Your task to perform on an android device: "Compose an email to Giorgio Rossi with the text ""I'm cordially inviting you to an event called Contemporary Dance Performance at the Teatro Carignano  and I'm requesting you to join the event"" and the subject ""Dance Event"" to giorgio.rossi196503@gmail.com through the Gmail app."
Image 0: 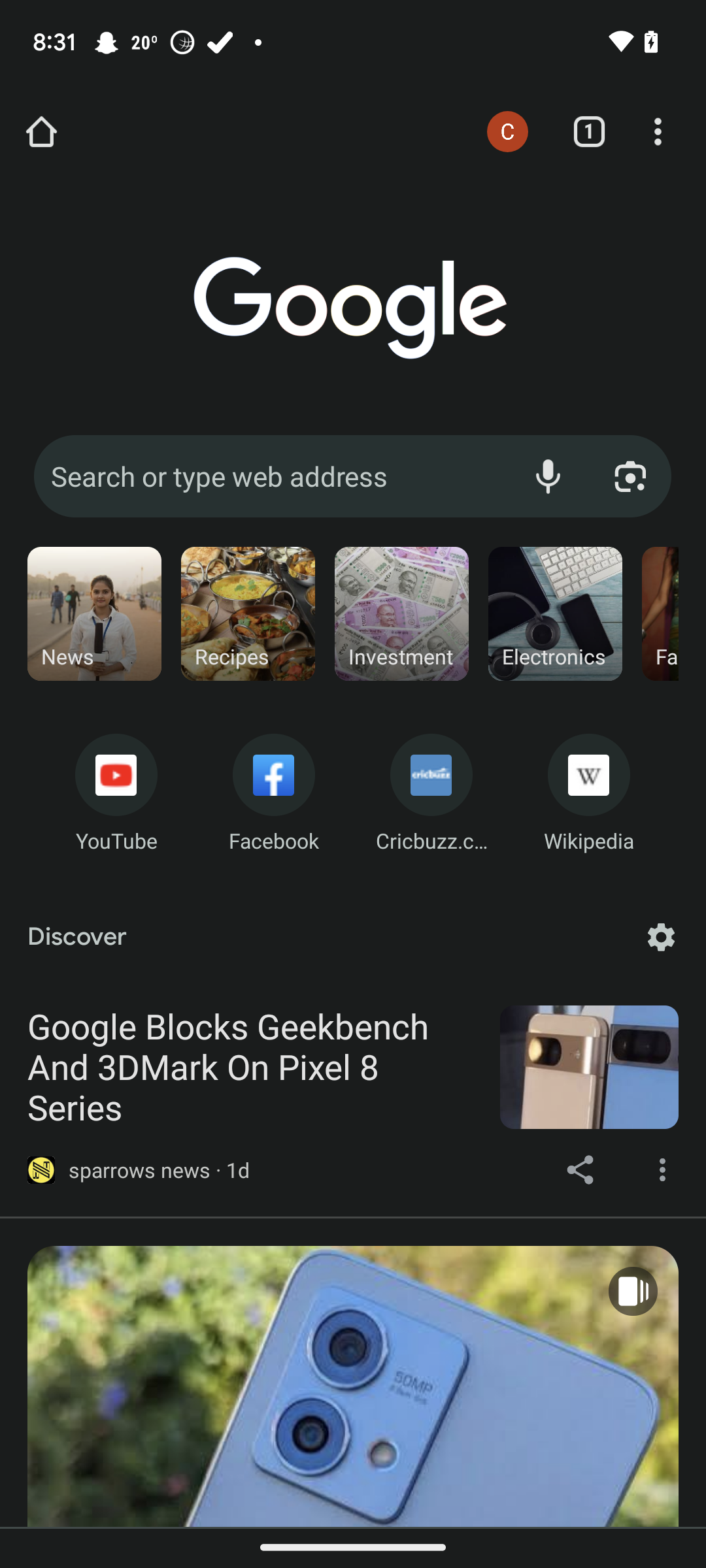
Open the gmail app
Step 0: open app "Gmail"
Image 1: 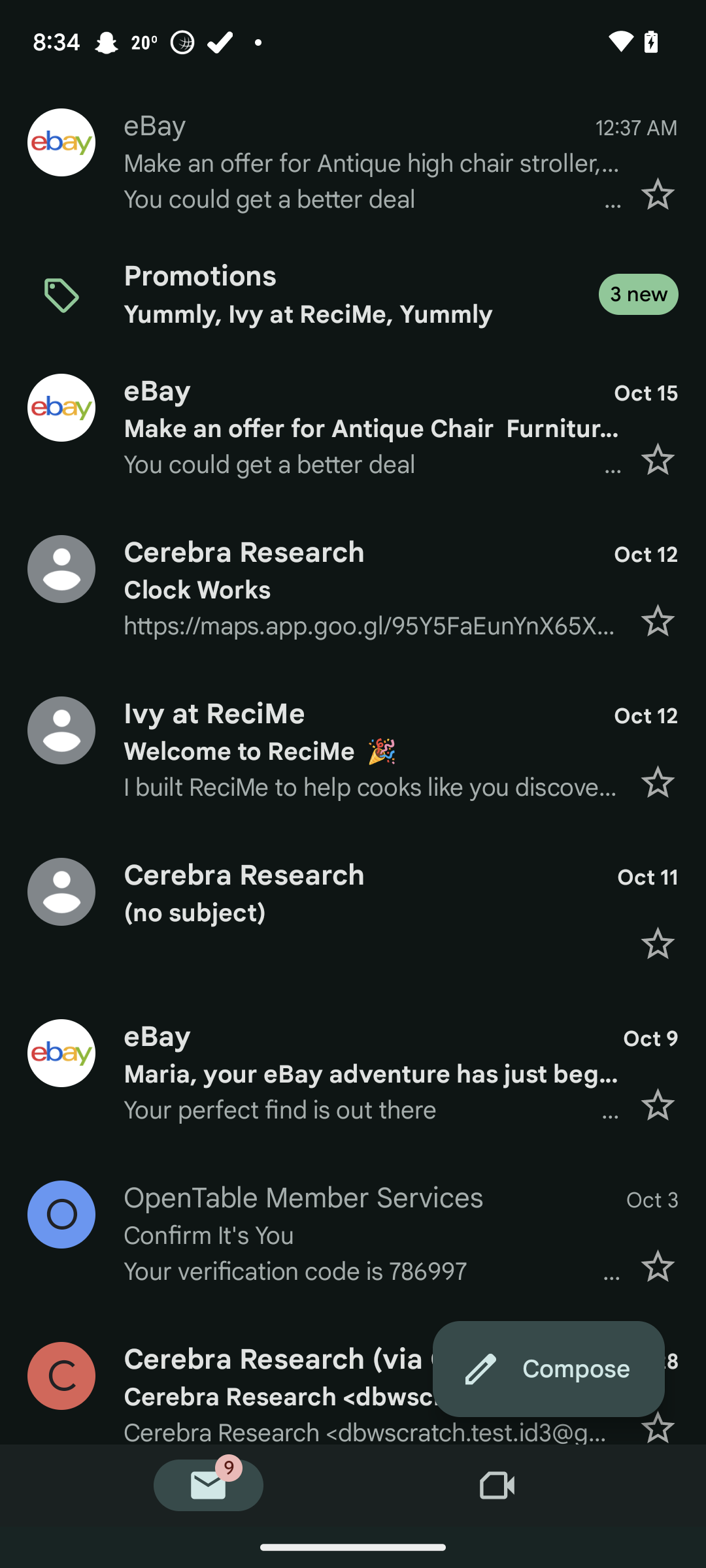
Click on the compose button at the bottom of the screen
Step 1: click (360, 1359)
Image 3: 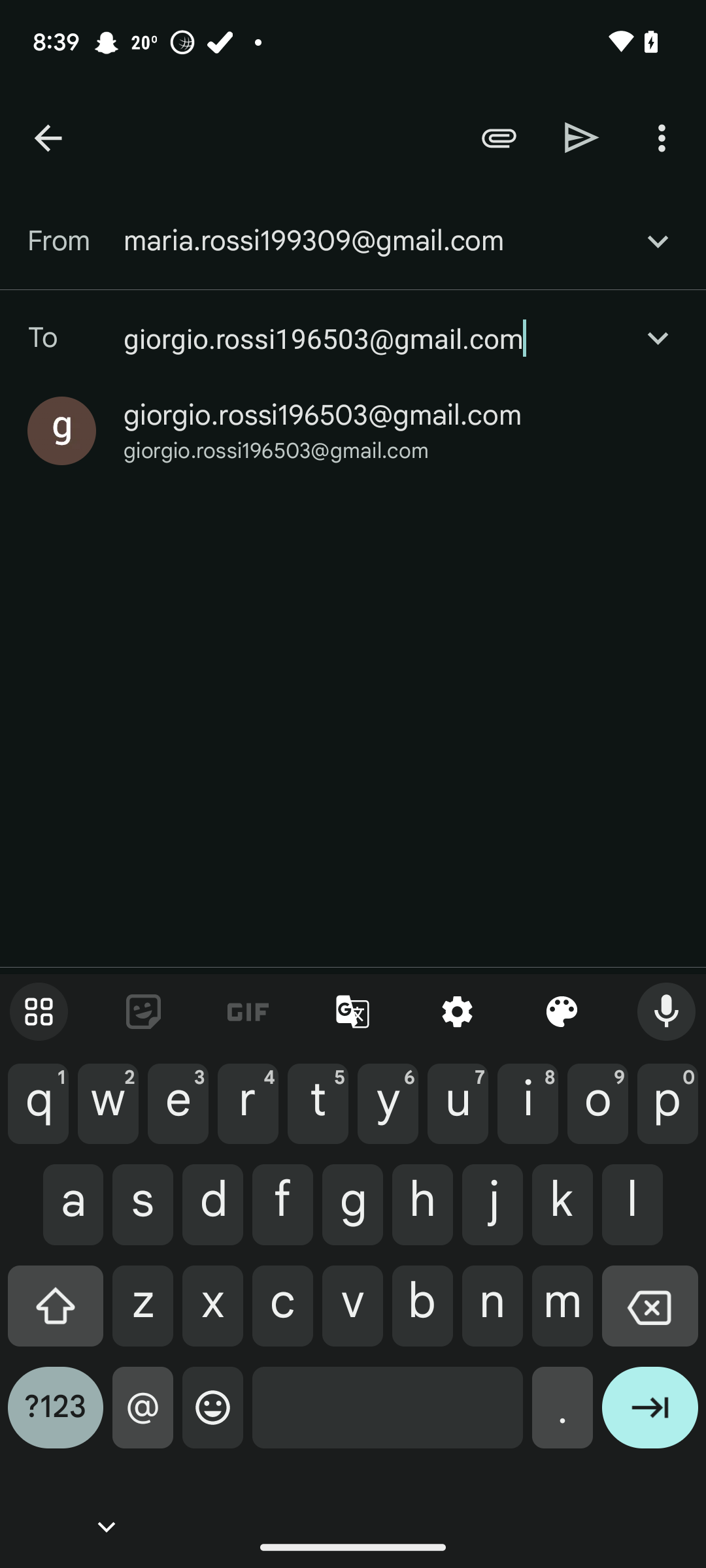
Click on the enter icon on the keyboard
Step 3: click (650, 1418)
Image 6: 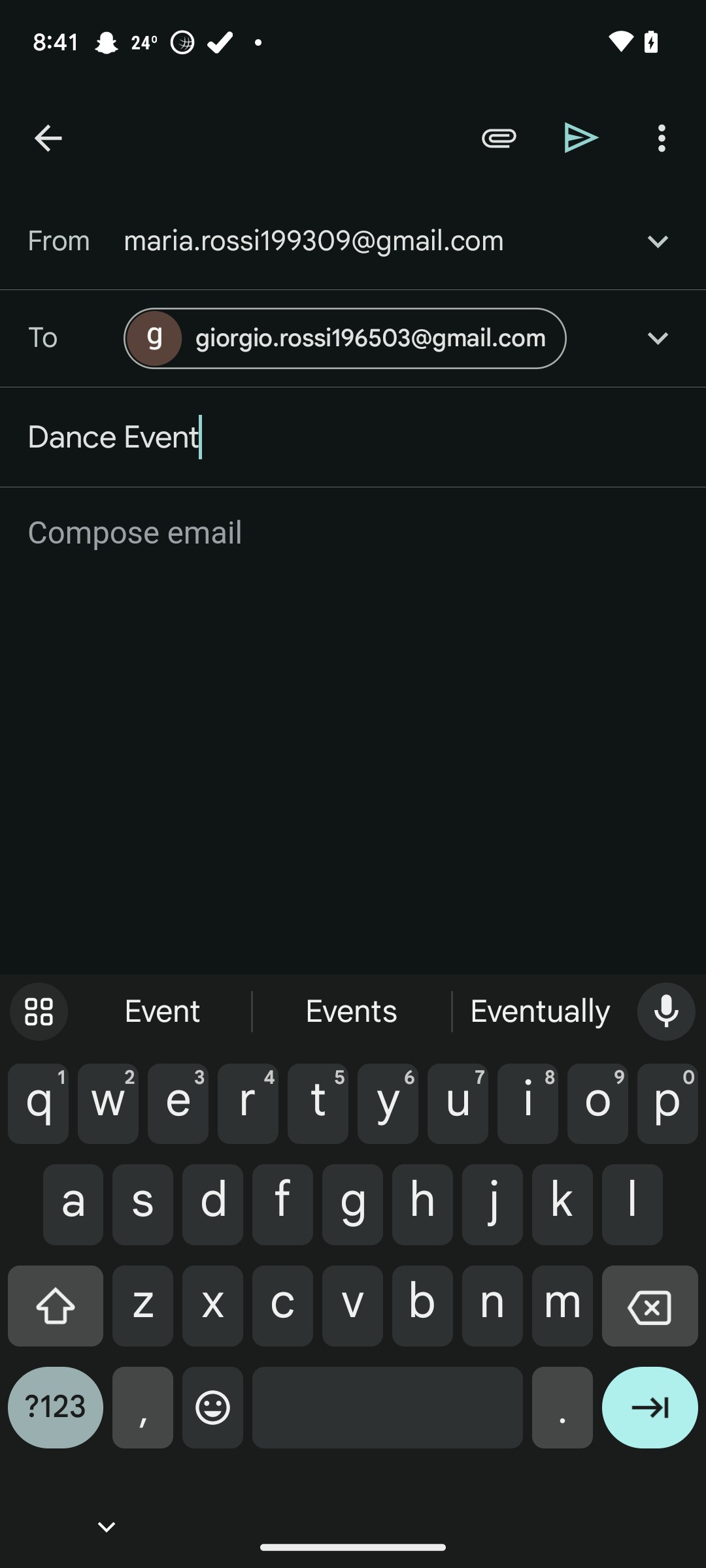
Click on the compose text box
Step 6: click (354, 533)
Image 7: 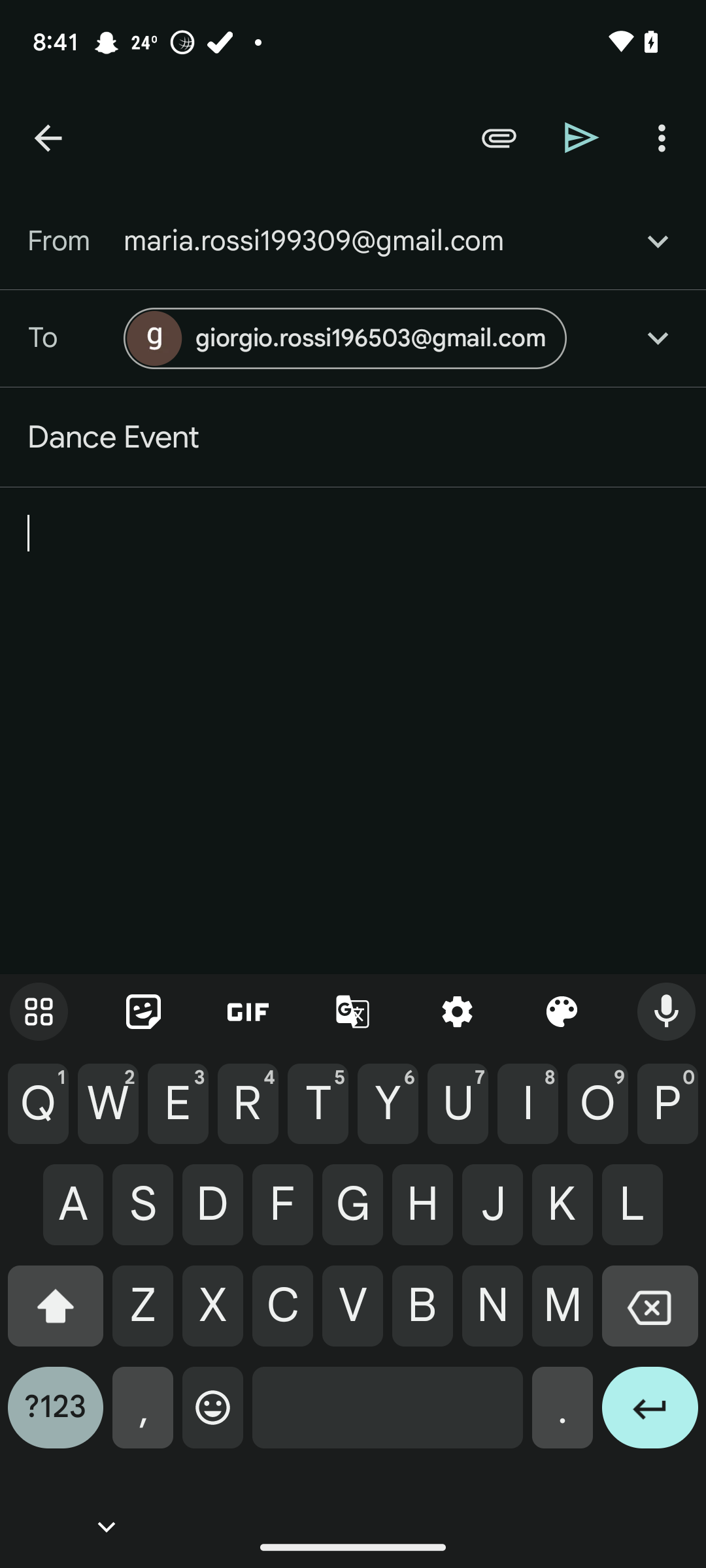
Enter the text "I'm cordially inviting you to an event called Contemporary Dance Performance at the Teatro Carignano  and I'm requesting you to join the event"
Step 7: type "I'm cordially inviting you to an event called Contemporary Dance Performance at the Teatro Carignano  and I'm requesting you to join the event"
Image 8: 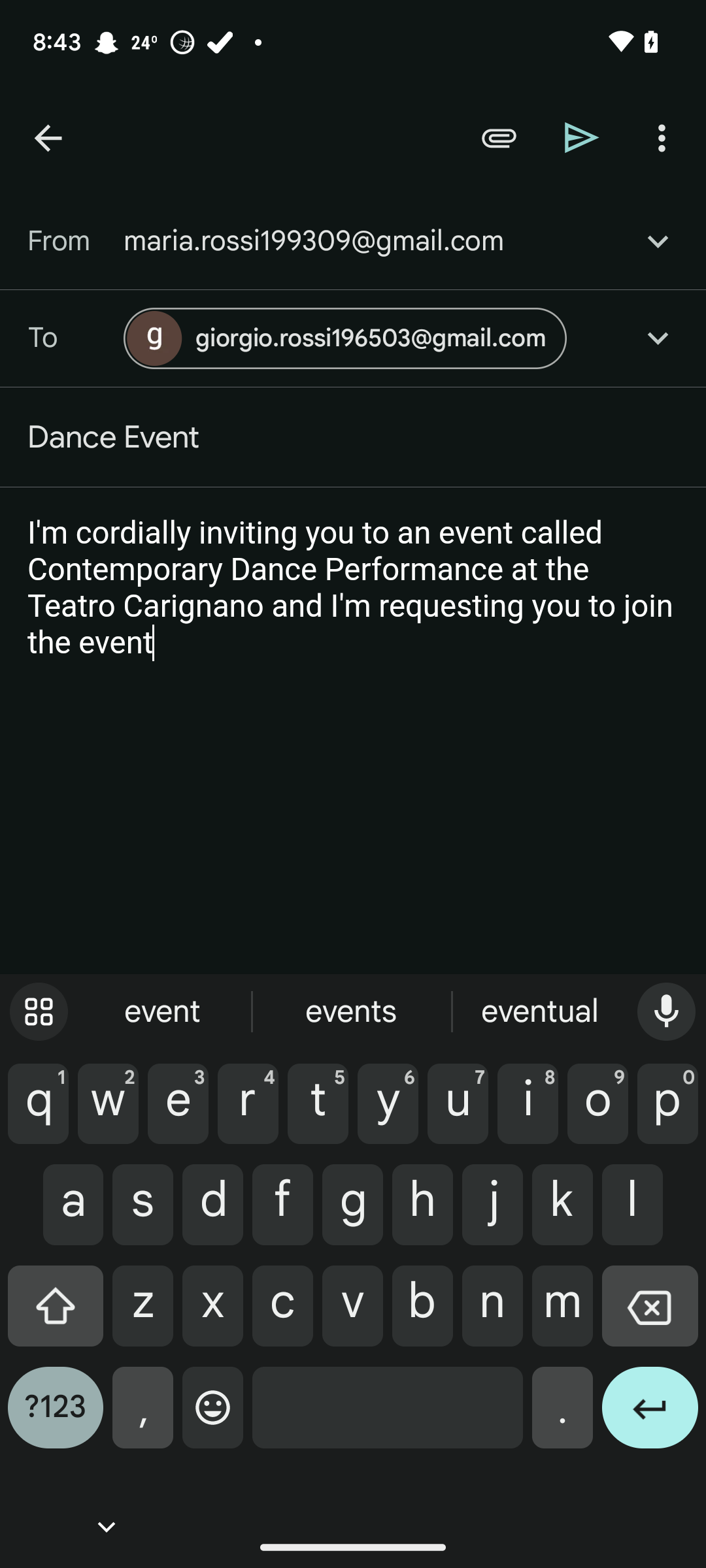
Click on the send icon at the top of the screen
Step 8: click (582, 138)